Your task to perform on an android device: I want to give a 2-seat recliner on the occasion of my friend's wedding. Search for a 2-seater recliner in the Pepperfry app.
Image 0: 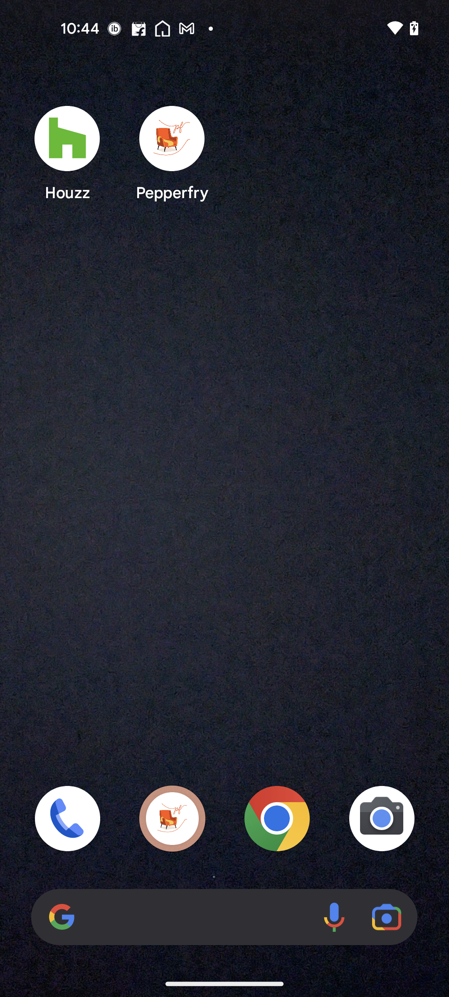
Open the Pepperfry app
Step 0: open app "Pepperfry"
Image 1: 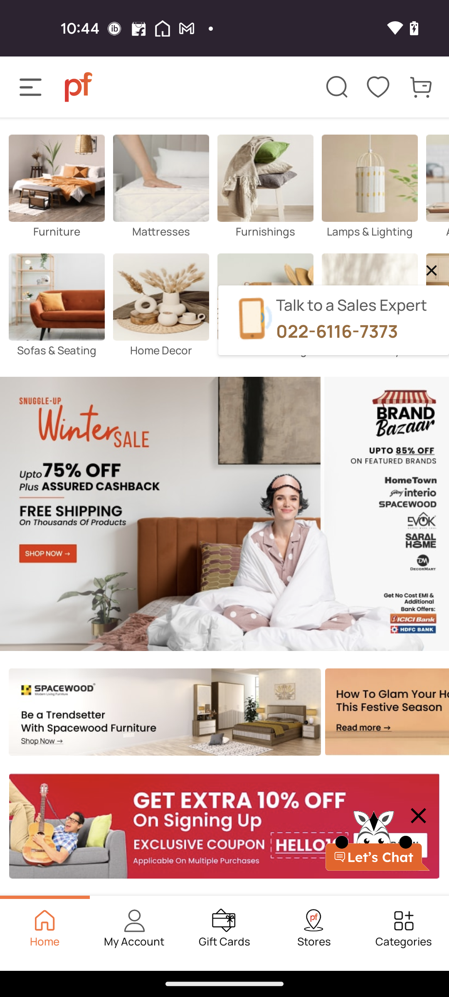
Click on the search icon at the top of the screen
Step 1: click (337, 87)
Image 2: 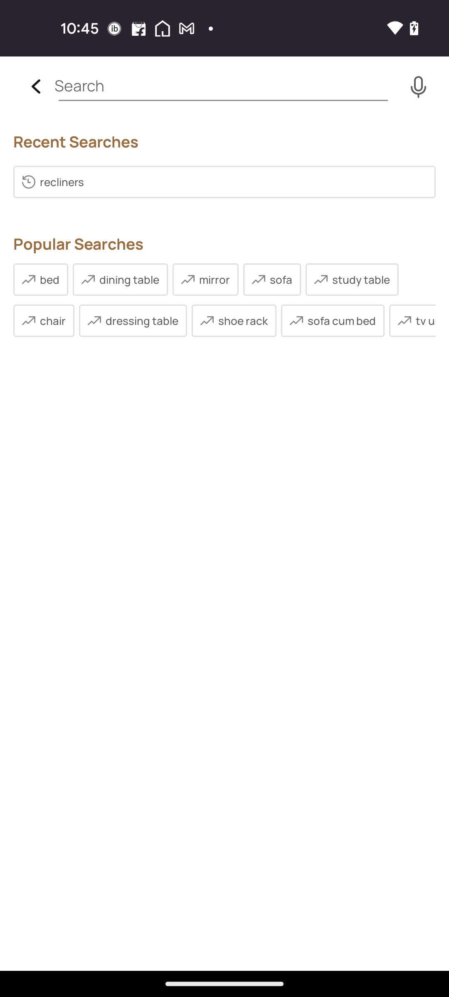
Type 2 seater recliners in the search bar
Step 2: type "2 seater recliners"
Image 3: 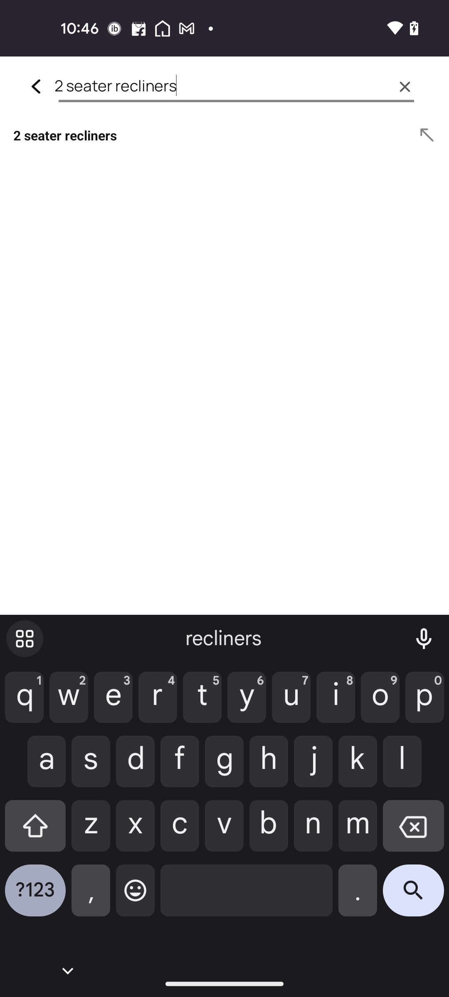
Click on the search button in the keyboard
Step 3: click (413, 896)